Your task to perform on an android device: On Drive app, I want to upload the file A_short_history_of_Germany PDF to my Drive in case it gets accidentally deleted from my phone storage but will remain saved on Google Drive, so upload A_short_history_of_Germany.pdf to Drive app
Image 0: 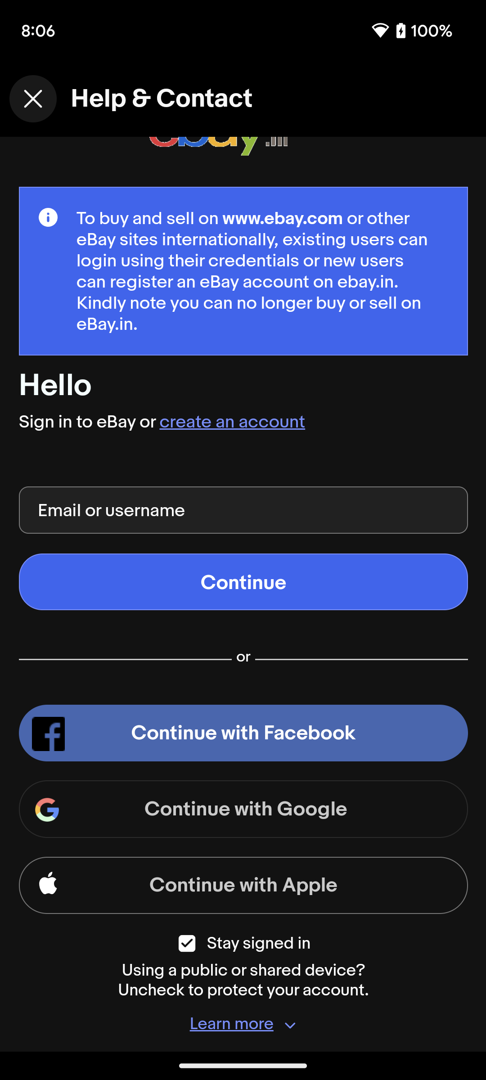
Open the Drive app.
Step 0: open app "Drive"
Image 1: 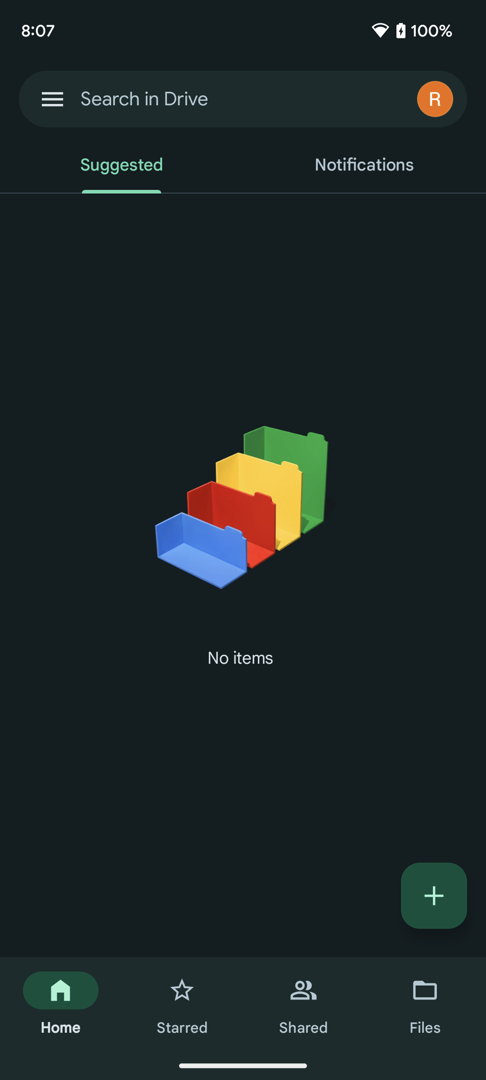
Click on the plus icon at the bottom right corner of the screen to view the upload option.
Step 1: click (434, 895)
Image 2: 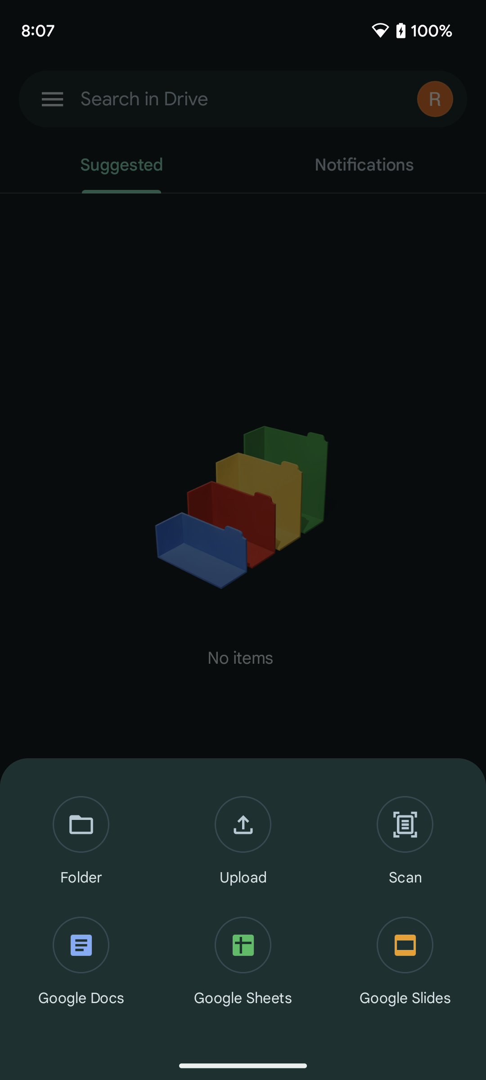
Click on the Upload option to upload the file.
Step 2: click (243, 842)
Image 3: 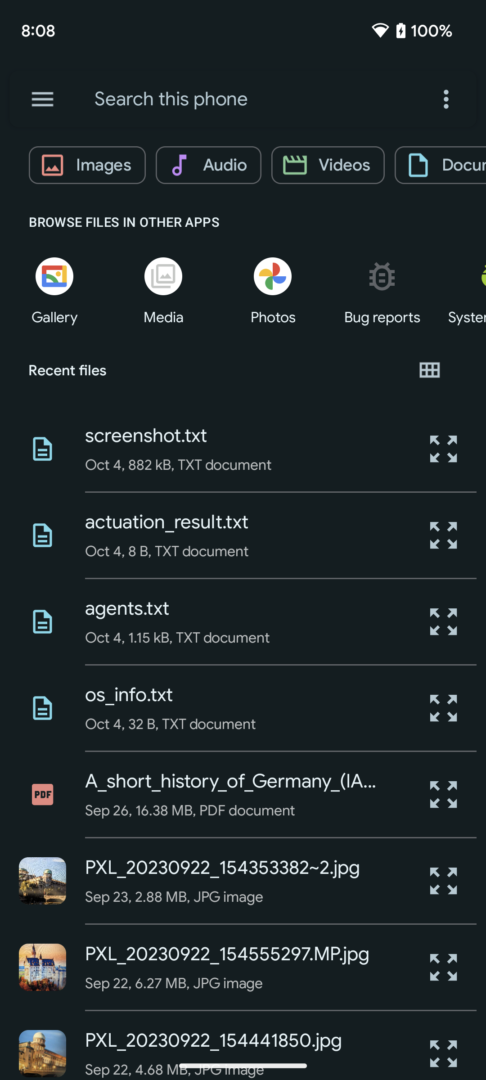
Click on the PDF icon of the A_short_history_of_Germany file to select this file to upload to the drive.
Step 3: click (42, 794)
Image 4: 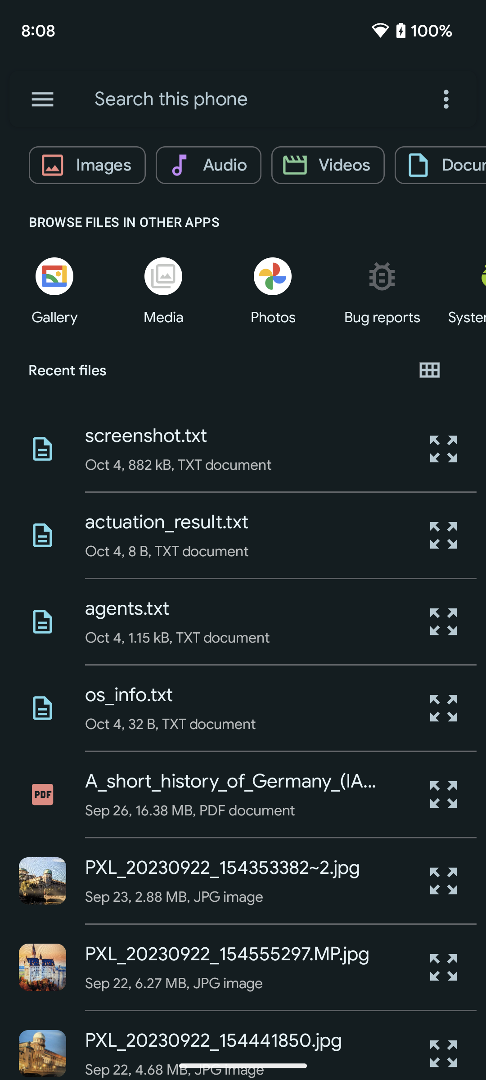
Click on the PDF icon of the A_short_history_of_Germany file to select this file to upload to the drive.
Step 4: wait
Image 6: 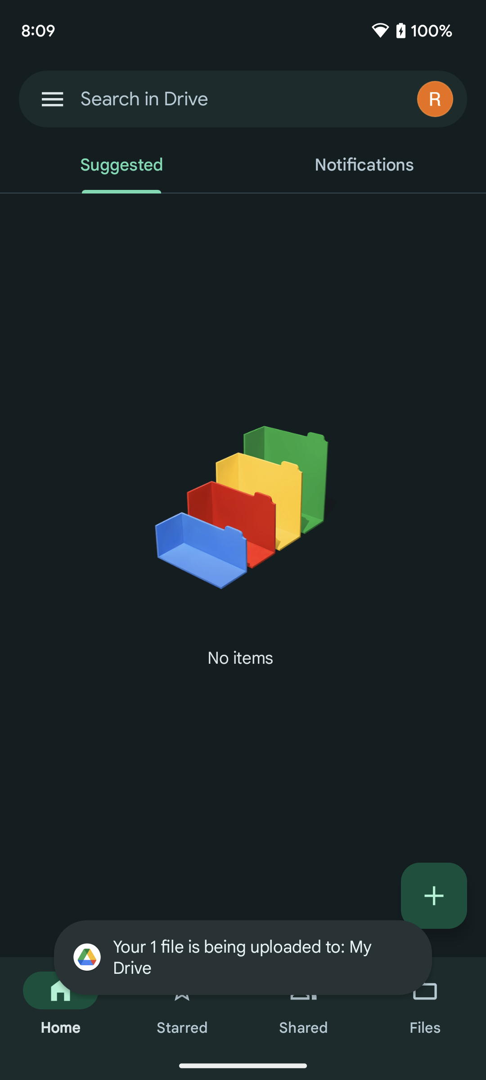
Click on the Select option at the top right corner of the screen to upload this file on the drive
Step 6: wait